Your task to perform on an android device: View the reviews of the Pouce Coupe Museum near my home town, Dawson Creek, Canada, on the Maps app.
Image 0: 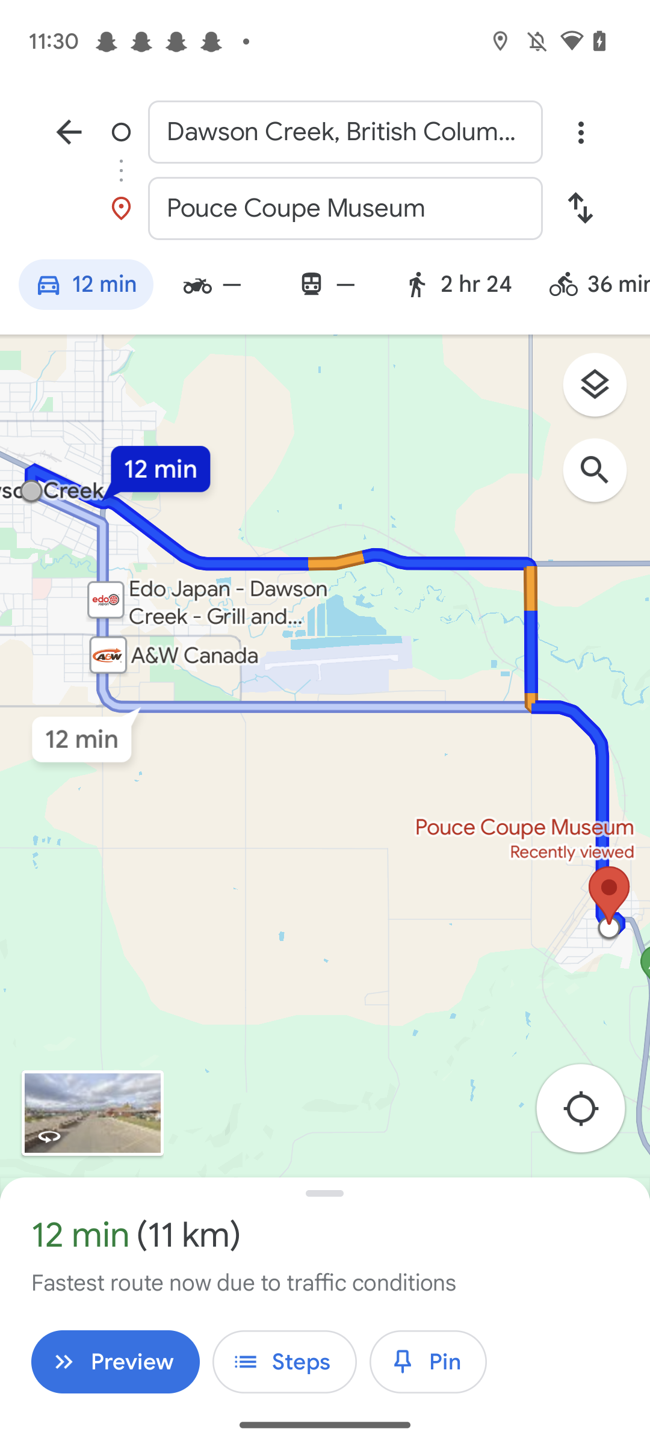
Go back to the previous page.
Step 0: press back button
Image 1: 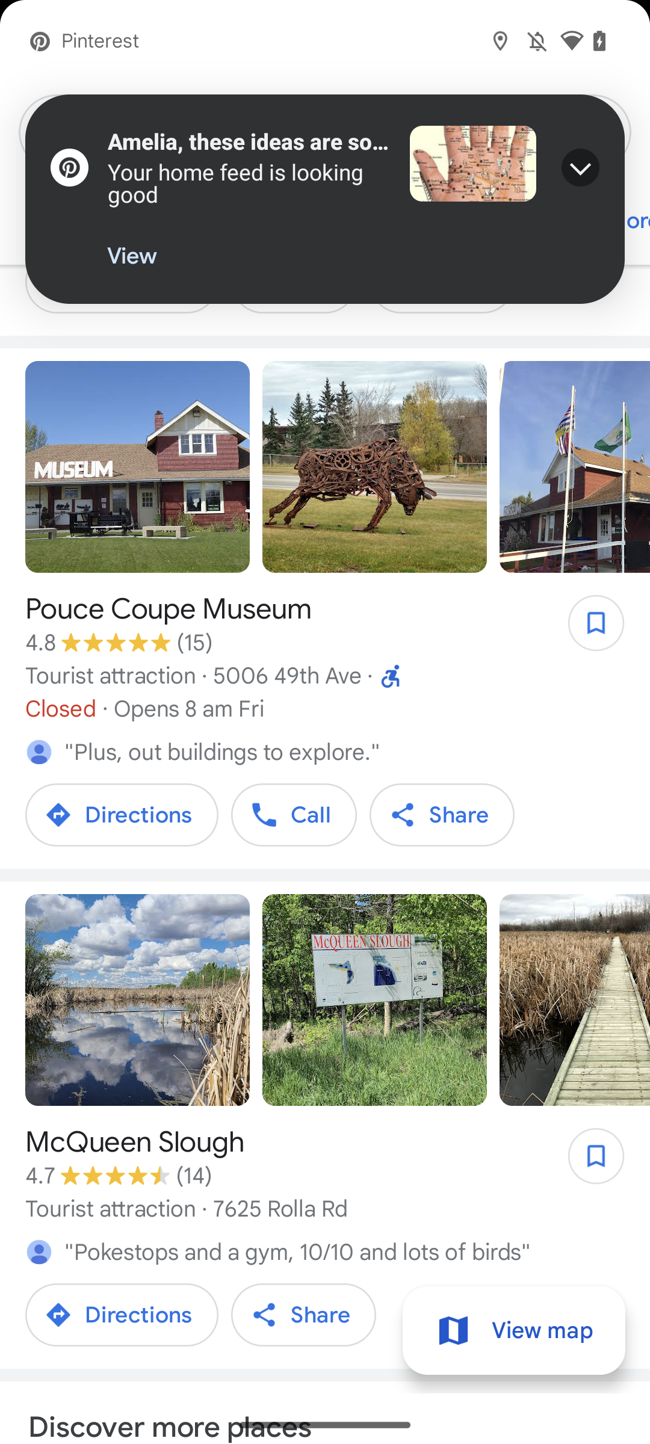
Click on the tab Pouce Coupe Museum.
Step 1: click (287, 609)
Image 2: 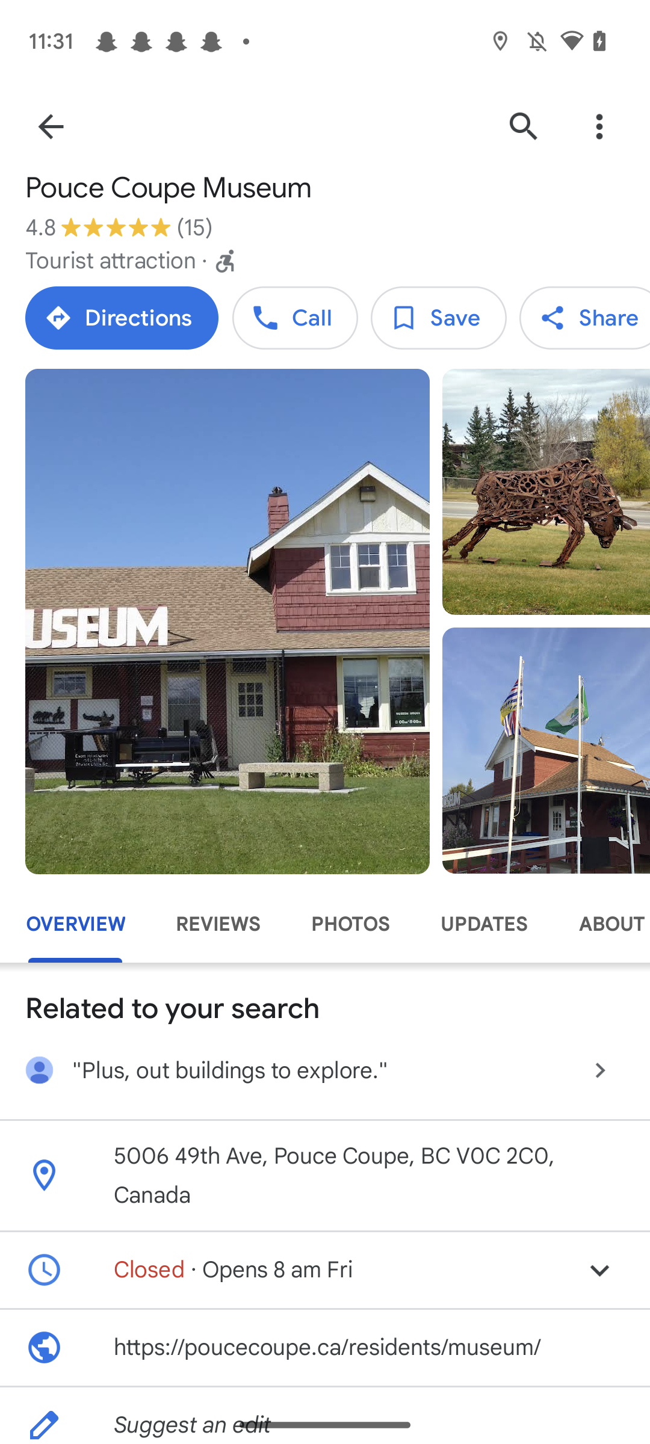
Click on the Reviews button.
Step 2: click (218, 924)
Image 3: 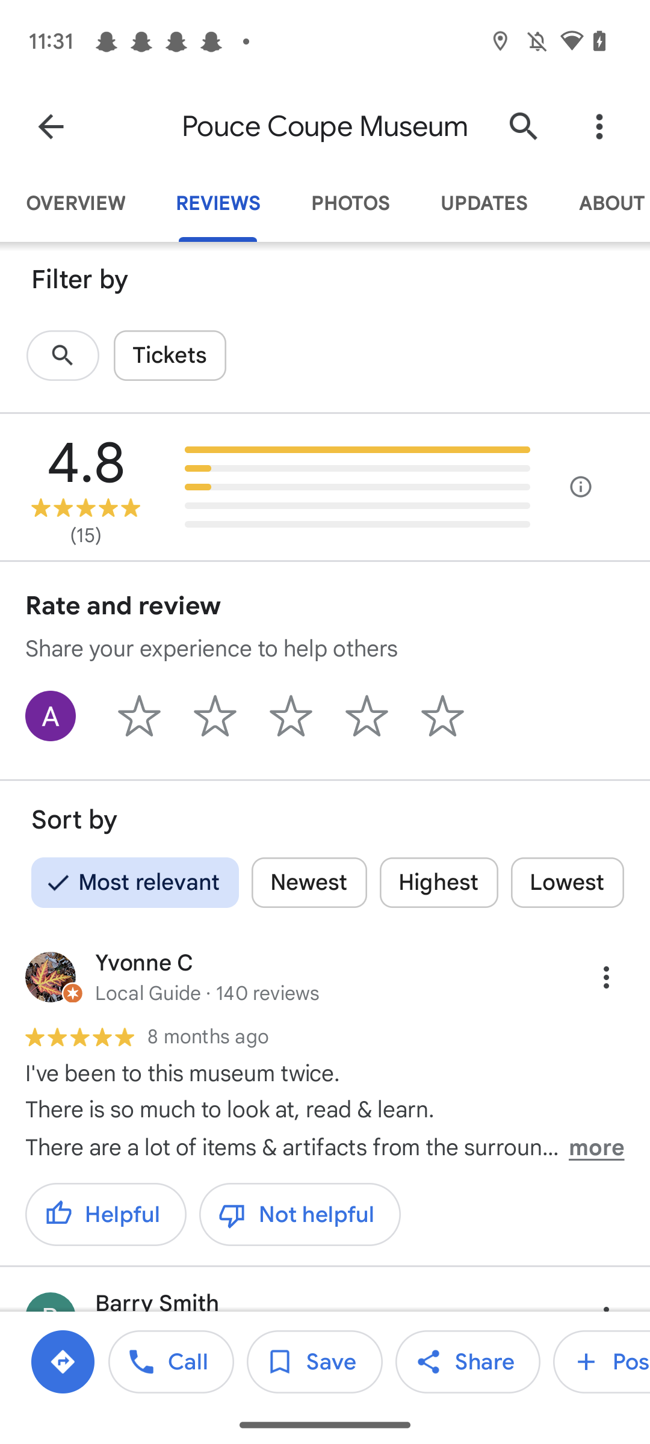
Scroll up
Step 3: scroll down